Your task to perform on an android device: In the DMart ready app , check the special offers available.
Image 0: 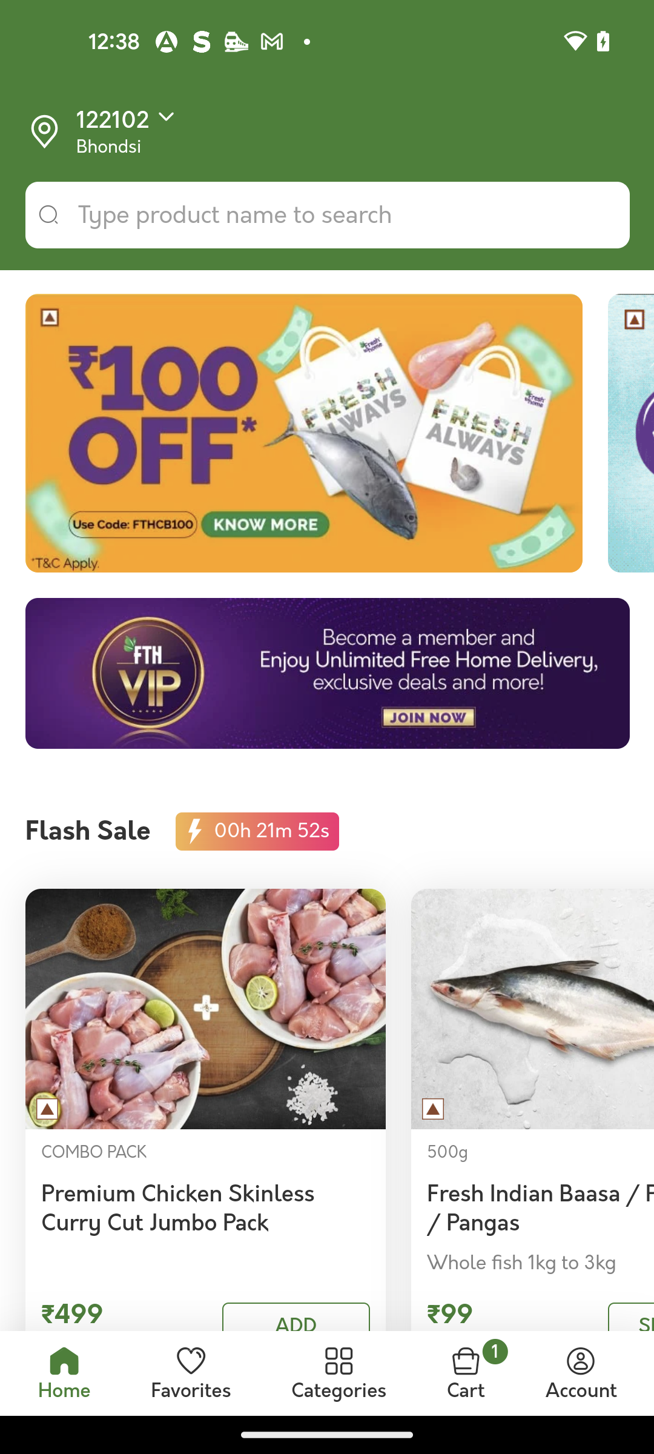
Open the DMart ready App
Step 0: open app "DMart Ready"
Image 1: 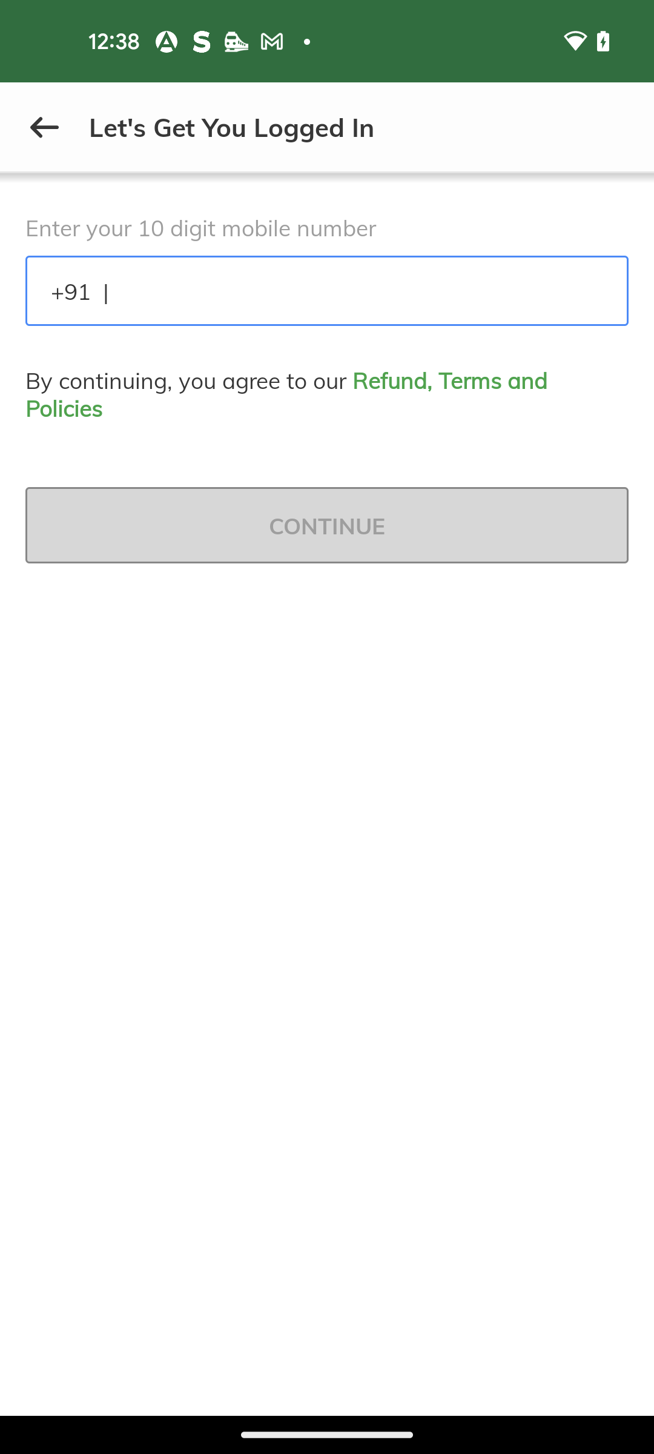
Go back to the homepage of the DMart App
Step 1: press back button
Image 2: 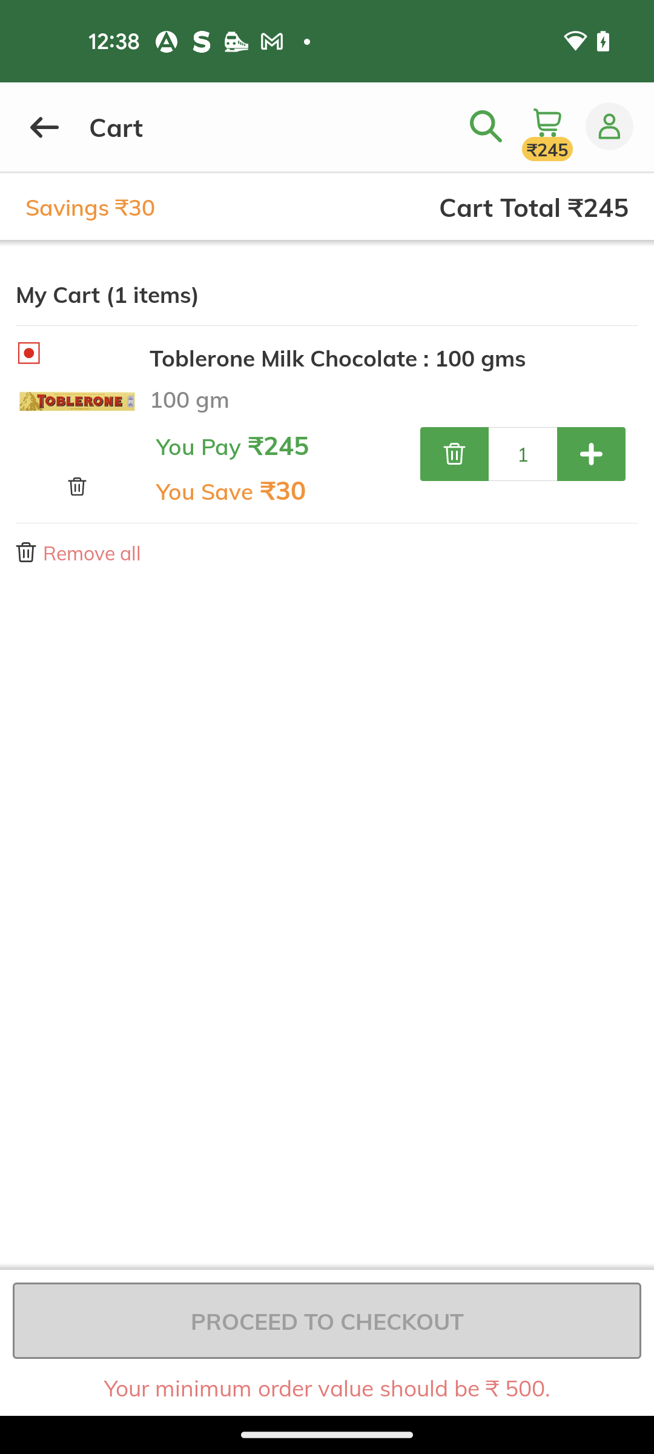
Go back to the homepage of the DMart App
Step 2: press back button
Image 3: 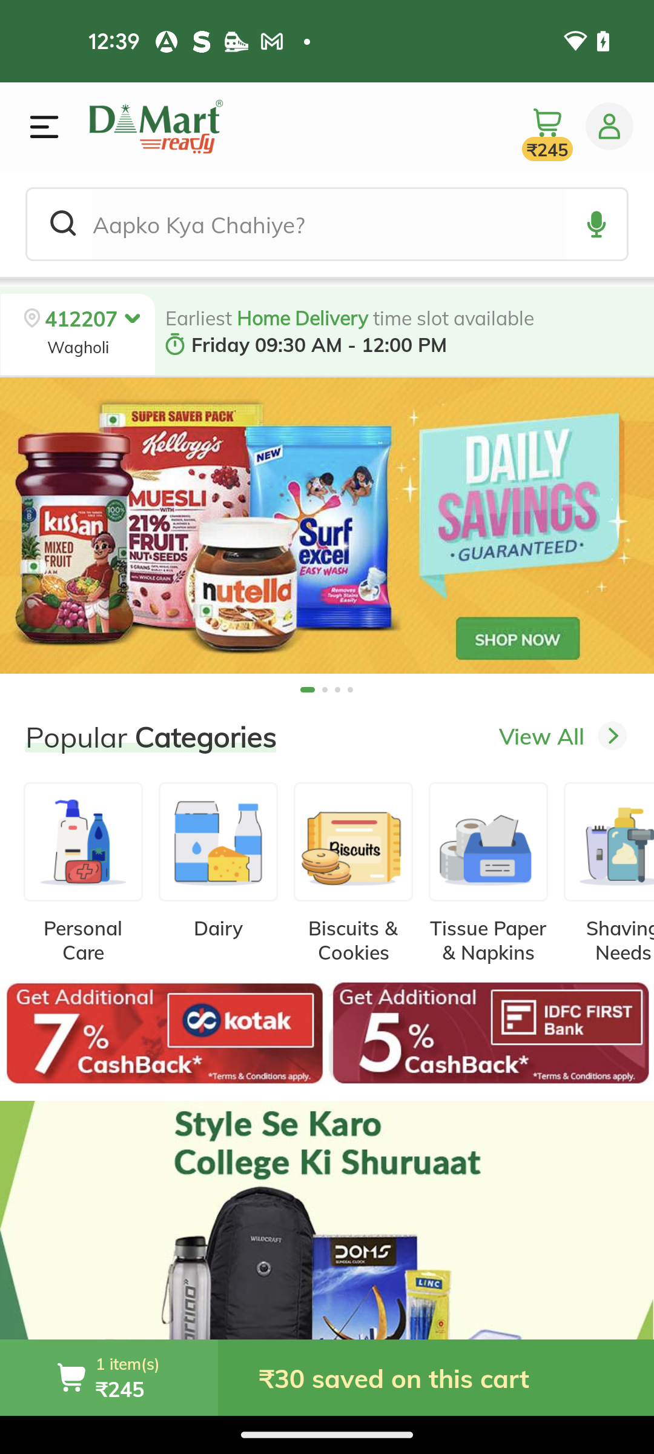
Click on the Daily savings sale available 
Step 3: click (327, 525)